Your task to perform on an android device: I want to track my progress and how much I feel relief in my personal life through meditation
Image 0: 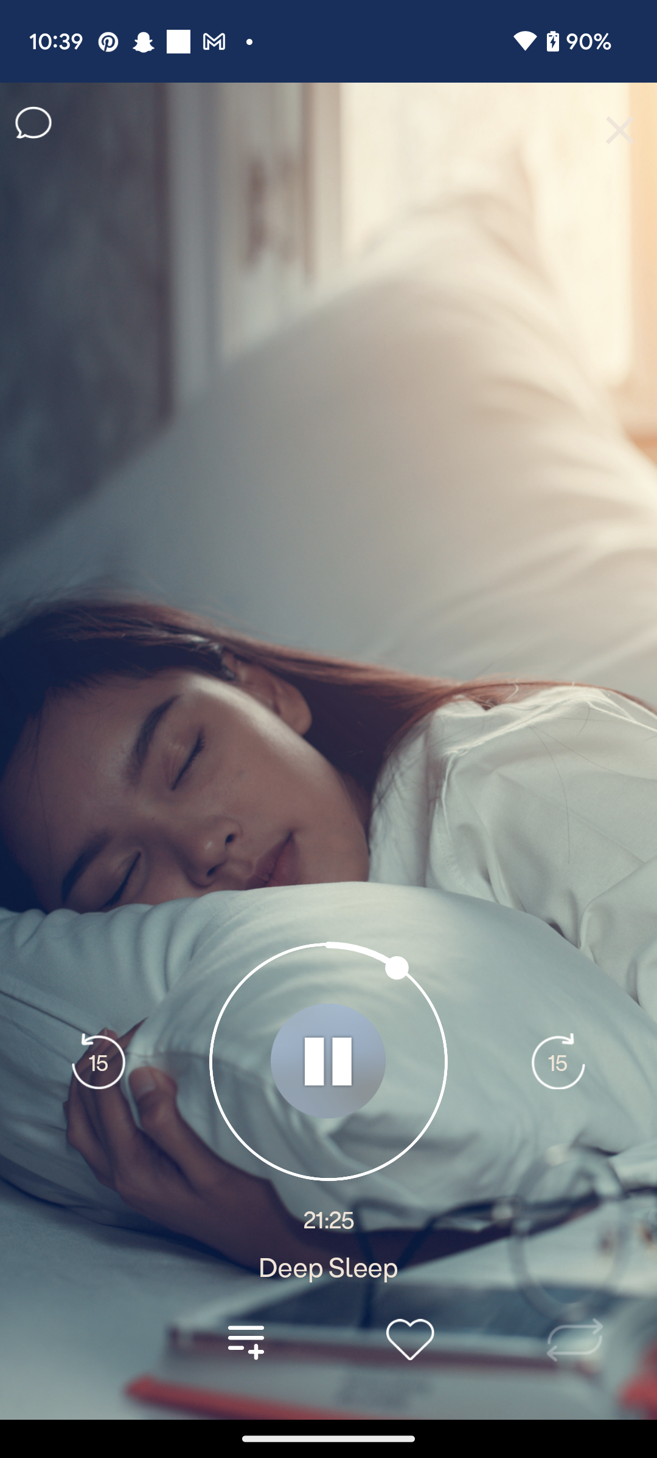
Go back to the screen
Step 0: press back button
Image 1: 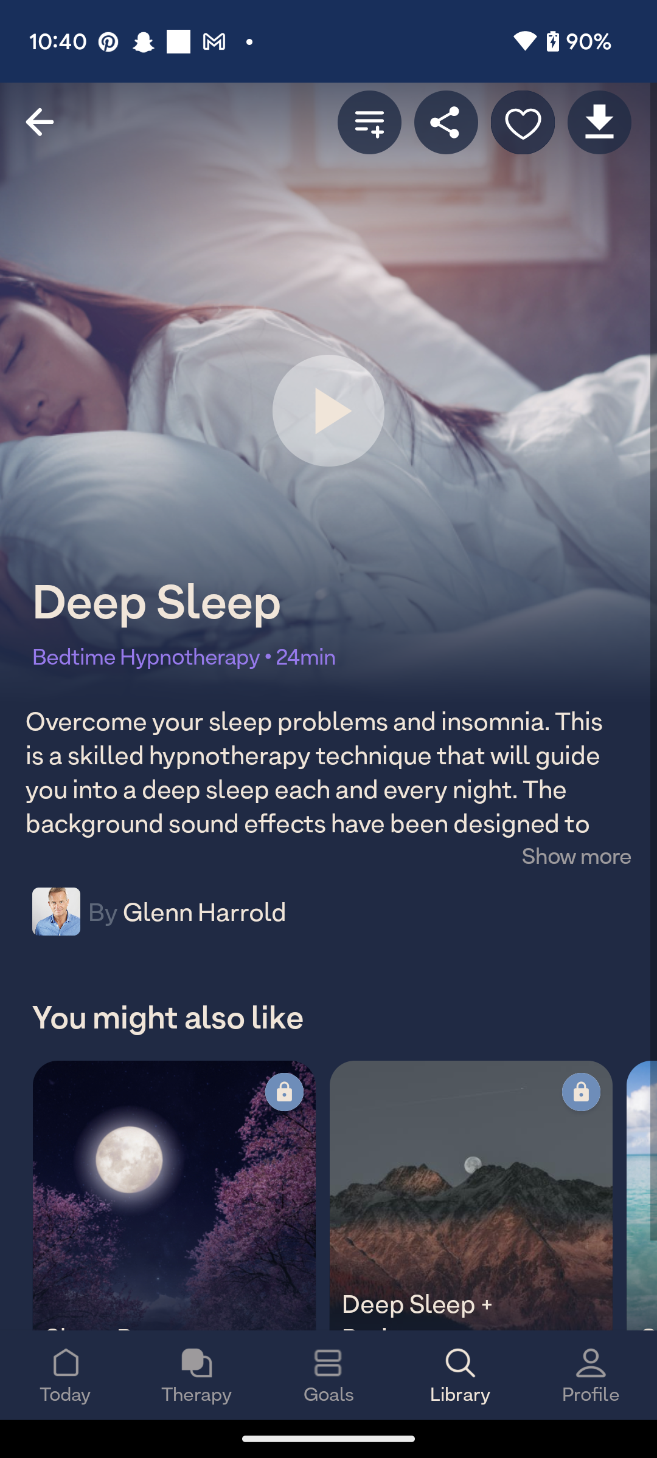
Click on the profile icon 
Step 1: click (569, 1371)